Your task to perform on an android device: I have to do cycling daily, so I want to make a daily repeat reminder in the "Cycling" reminder.
Image 0: 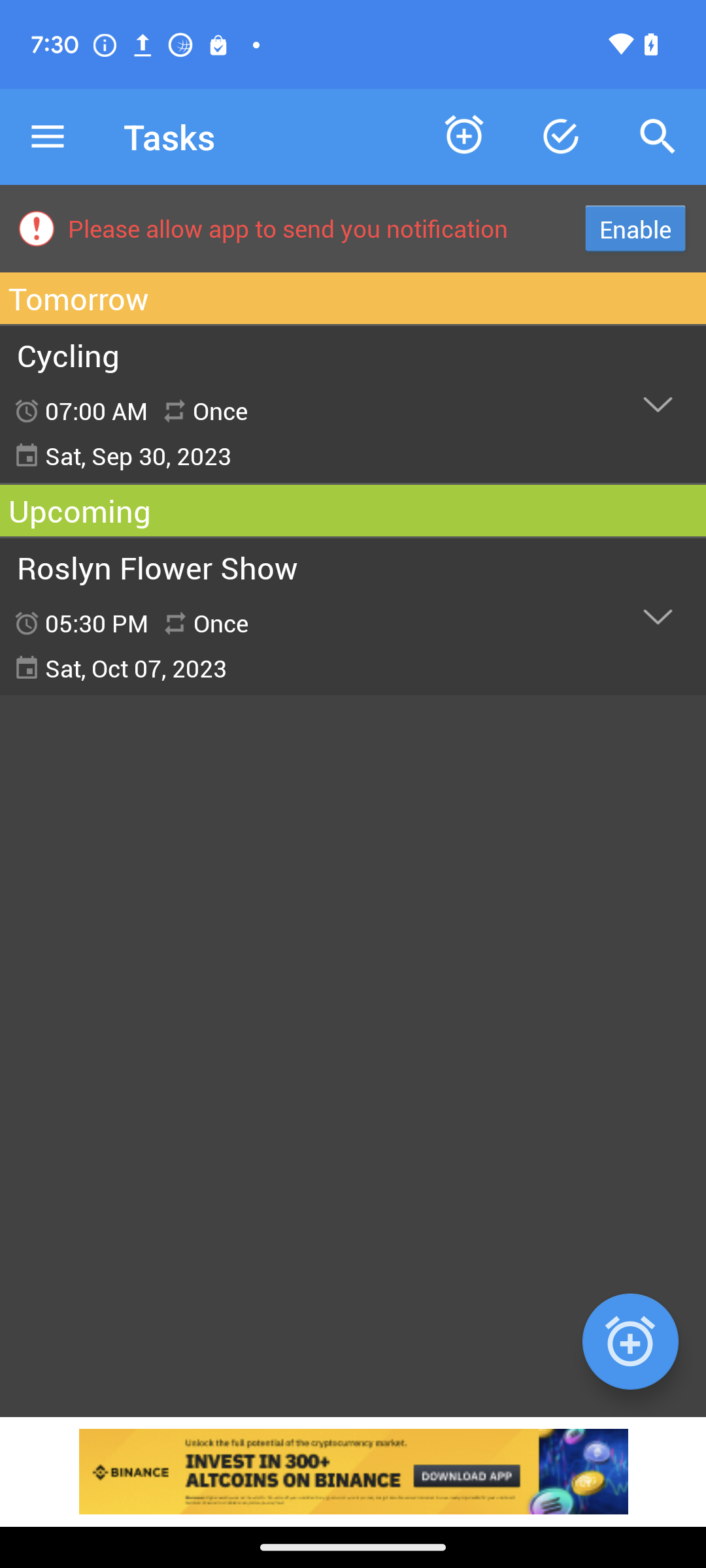
Click on the cycling reminder section
Step 0: click (657, 403)
Image 2: 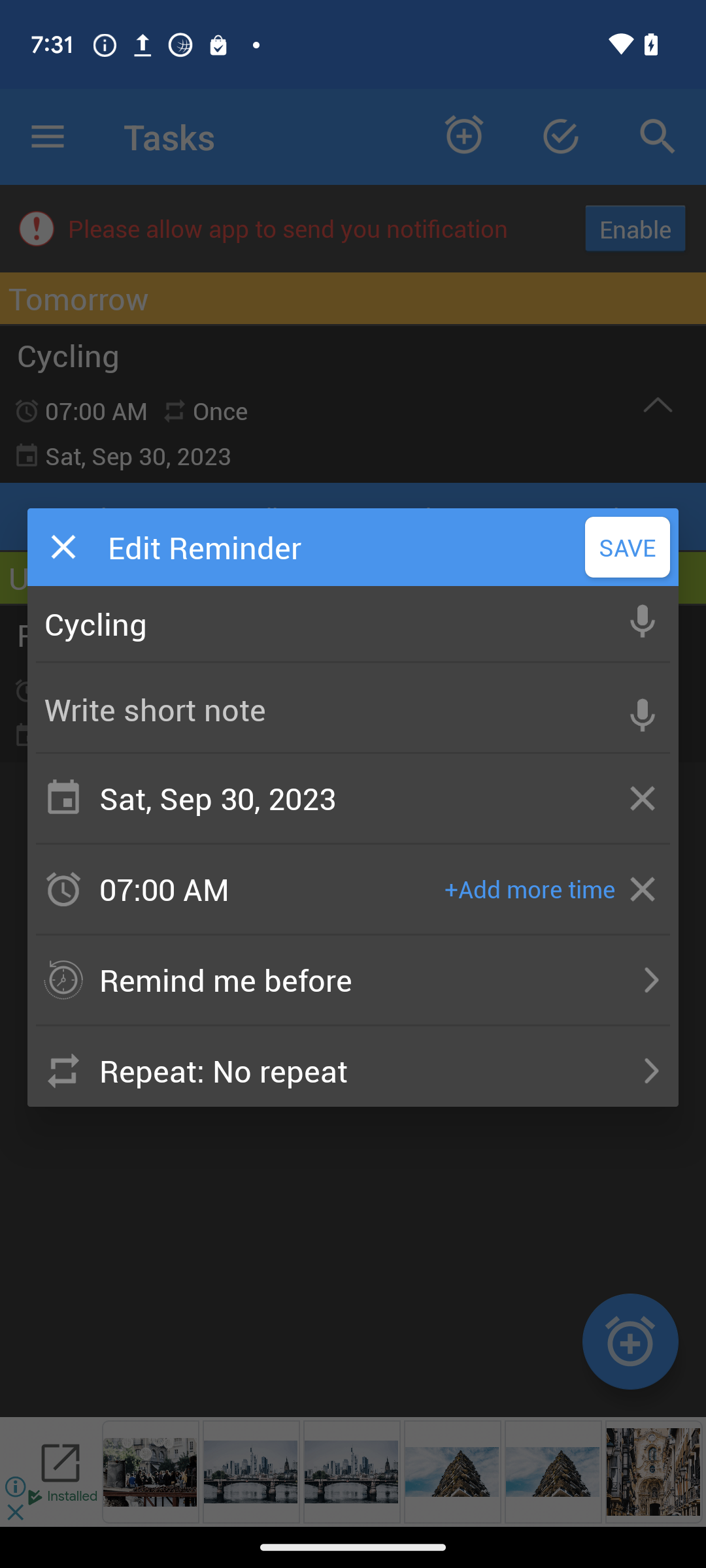
Click on the repeat tab
Step 2: click (334, 1071)
Image 3: 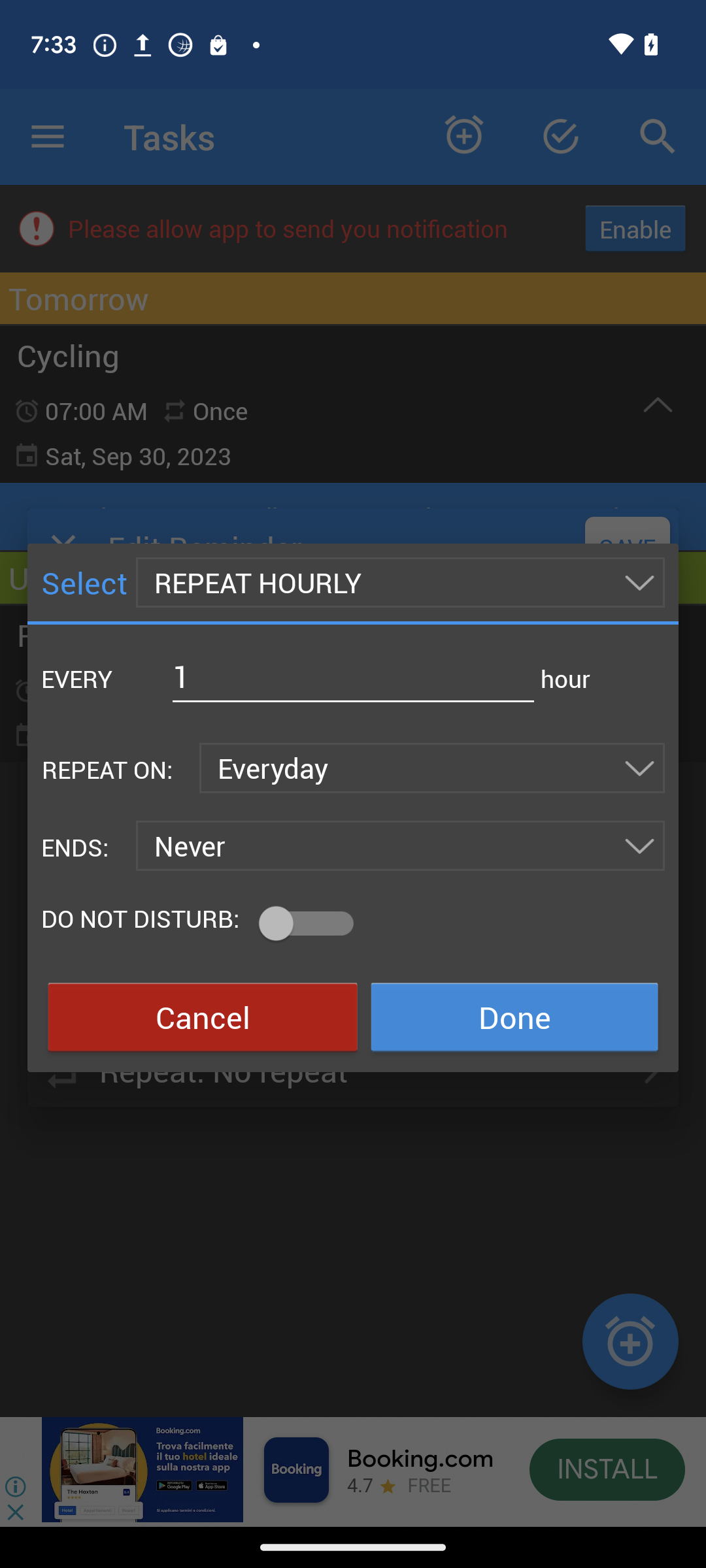
Click on repeat hourly button in the pop up box
Step 3: click (400, 582)
Image 4: 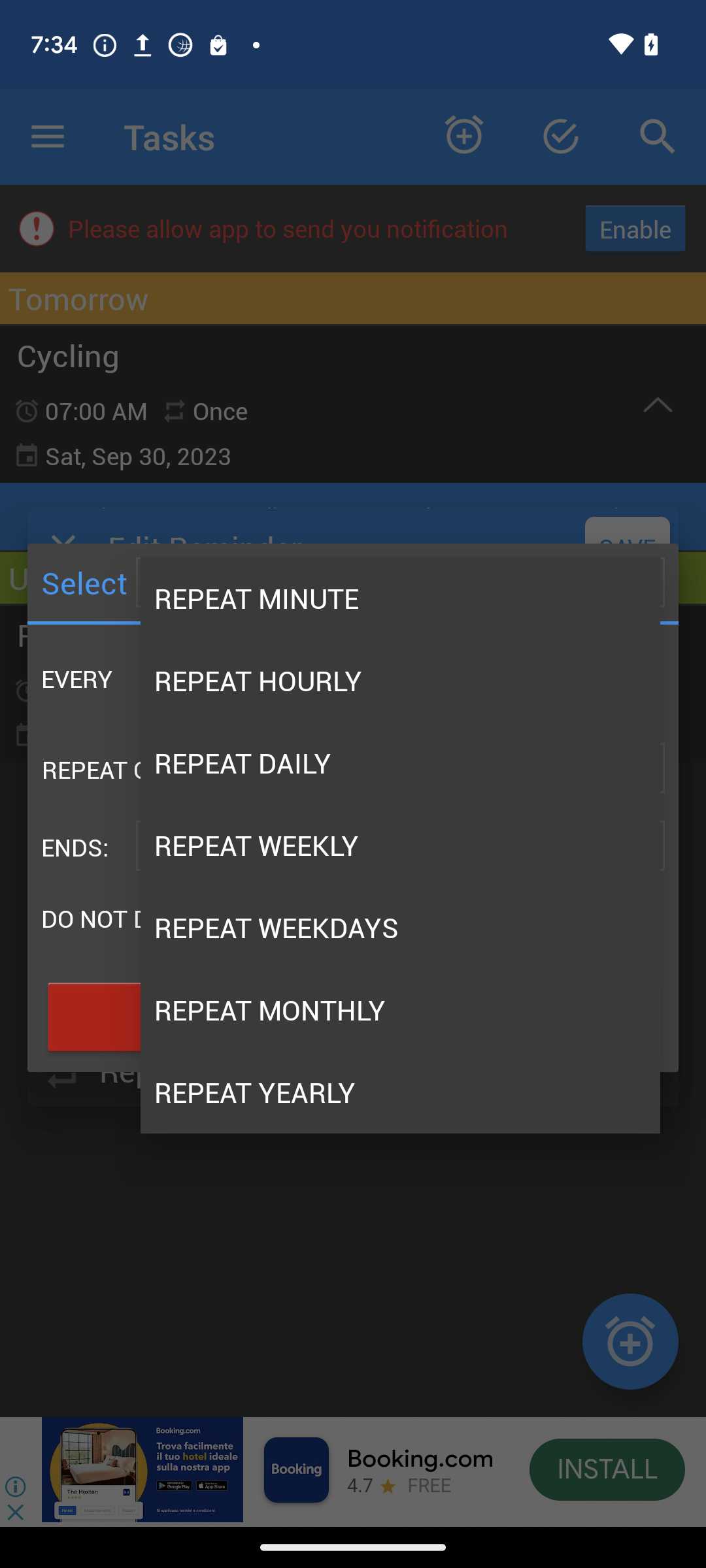
Click on repeat daily option
Step 4: click (400, 763)
Image 5: 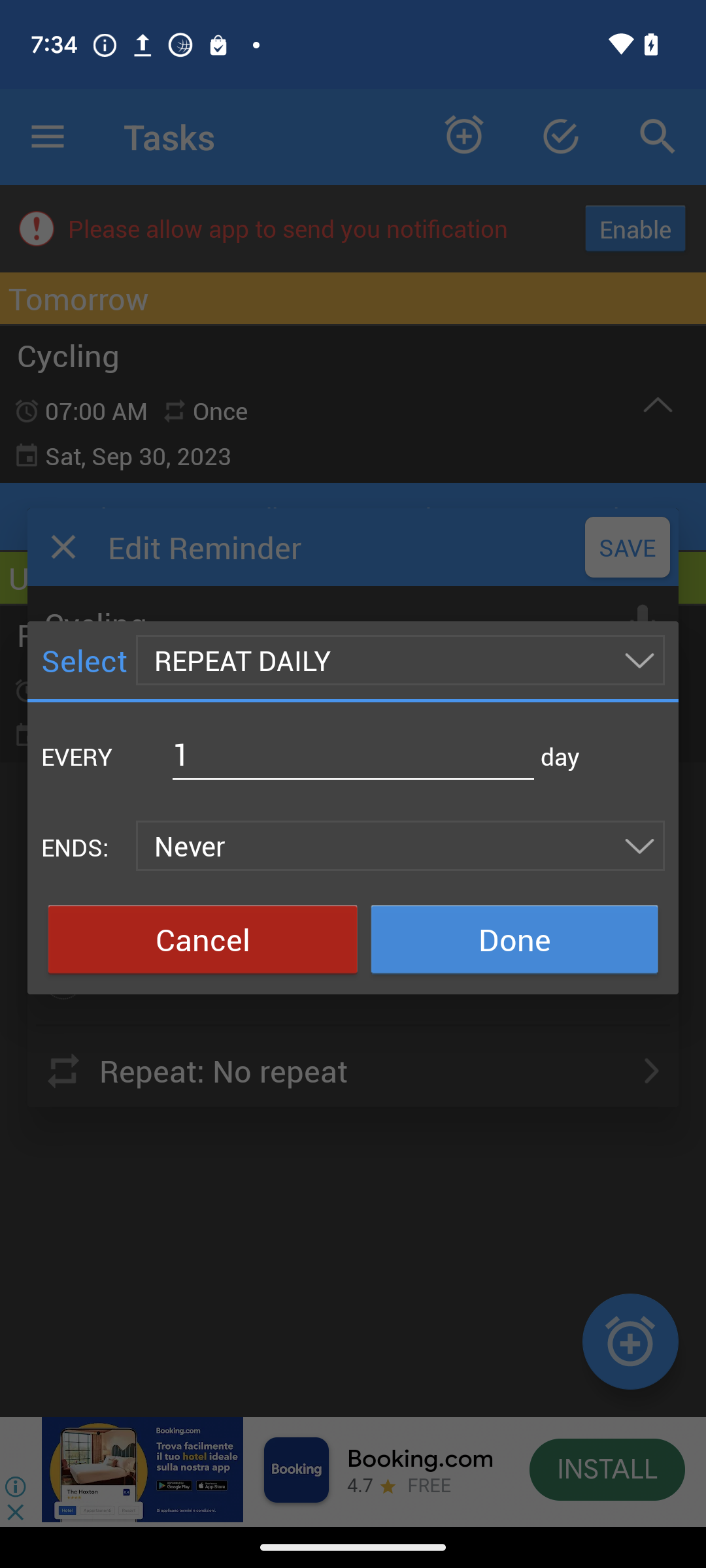
Click on done button
Step 5: click (514, 939)
Image 6: 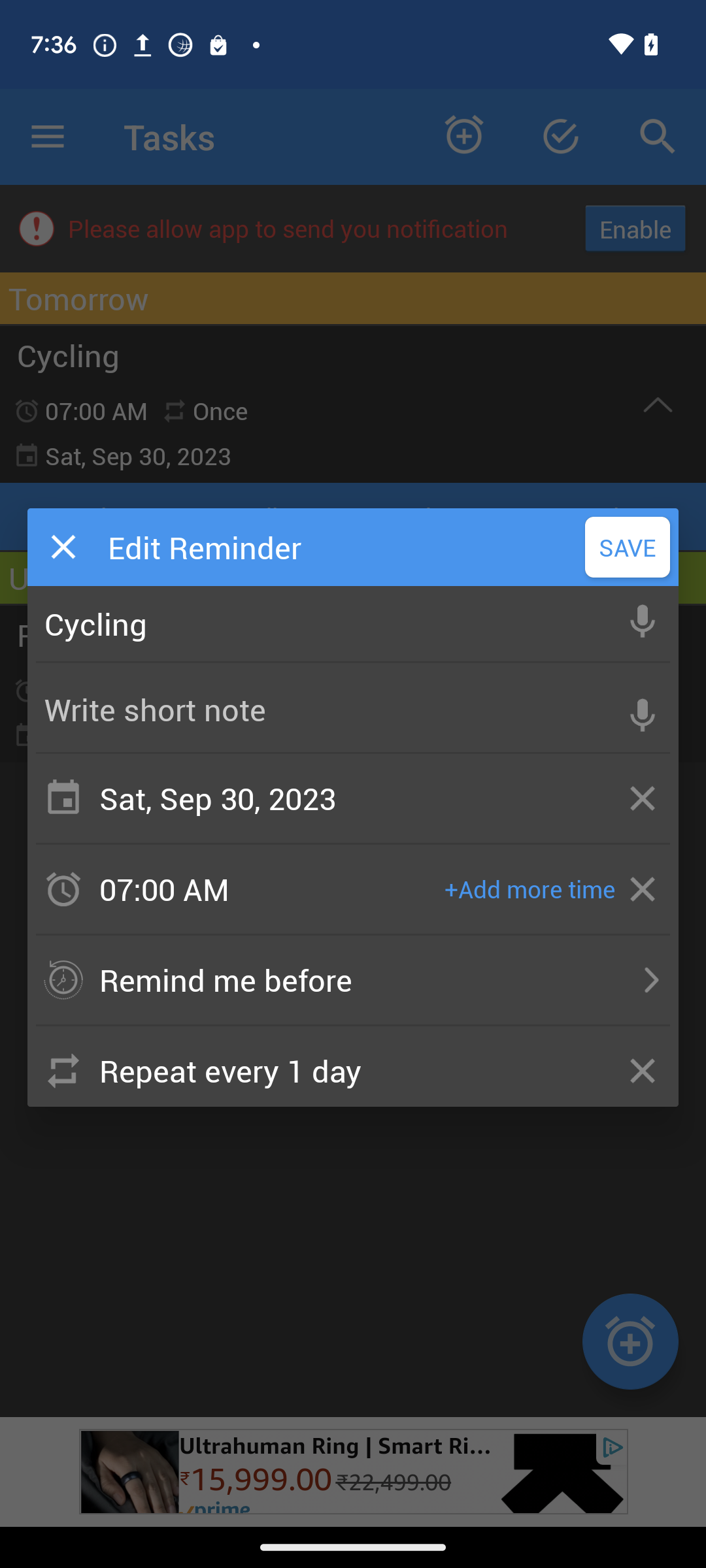
Click on save option
Step 6: click (628, 547)